Your task to perform on an android device: We want to see brief details for the suggested flight .
Image 0: 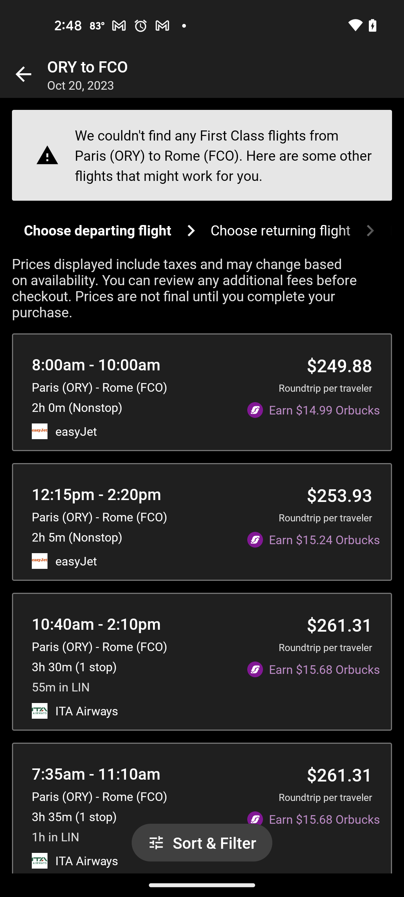
Click on the first suggested flight
Step 0: click (202, 392)
Image 1: 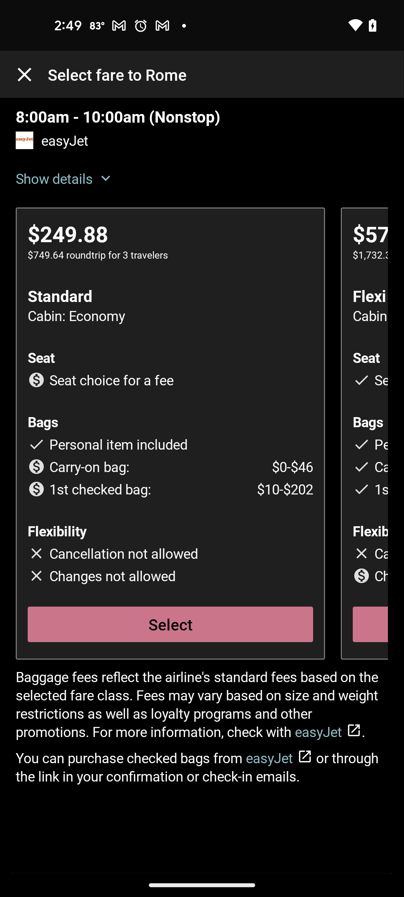
Click on the Select button
Step 1: click (171, 624)
Image 2: 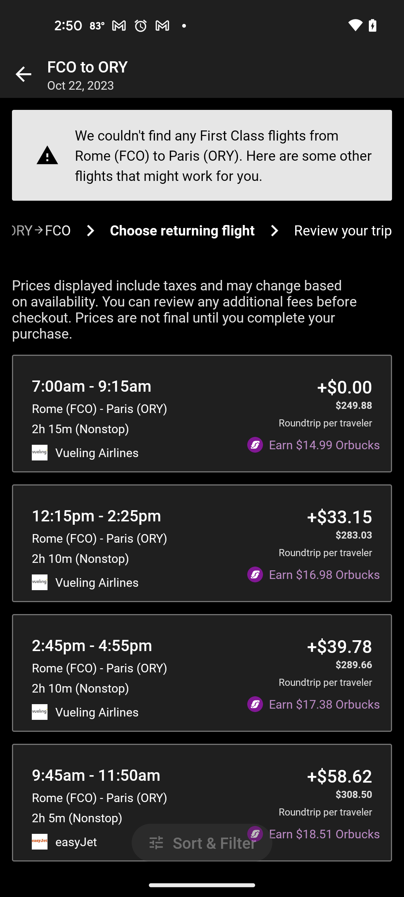
Click on the flight from 7 am to 9:15 am
Step 2: click (202, 413)
Image 3: 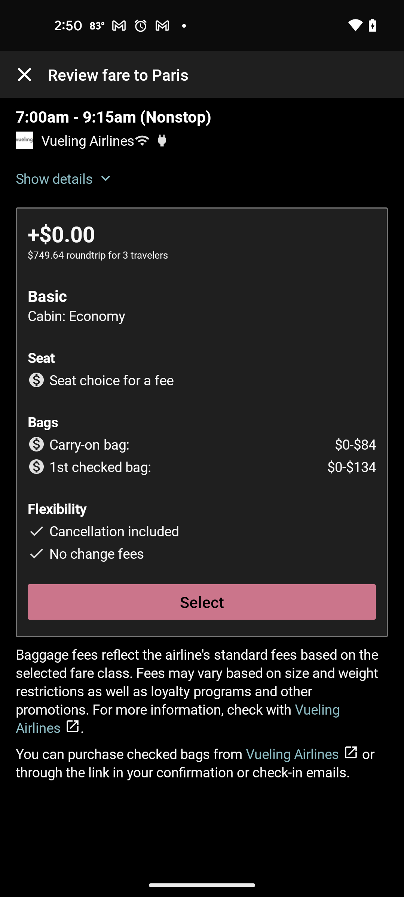
Click on the Select button
Step 3: click (202, 602)
Image 4: 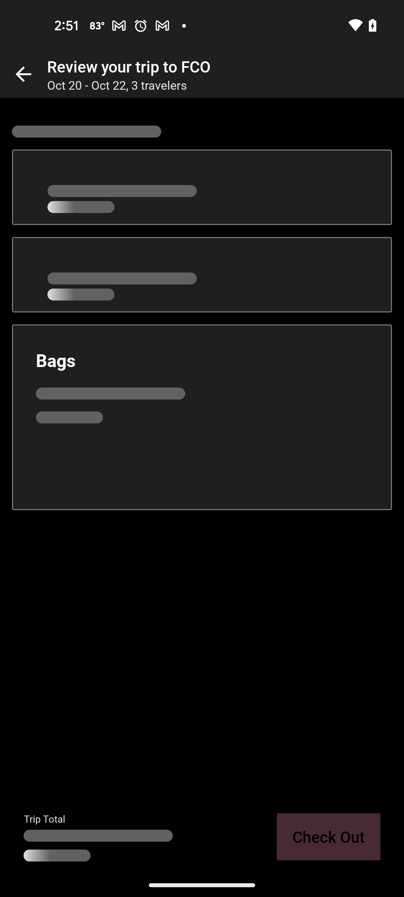
Click on the Select button
Step 4: wait
Image 5: 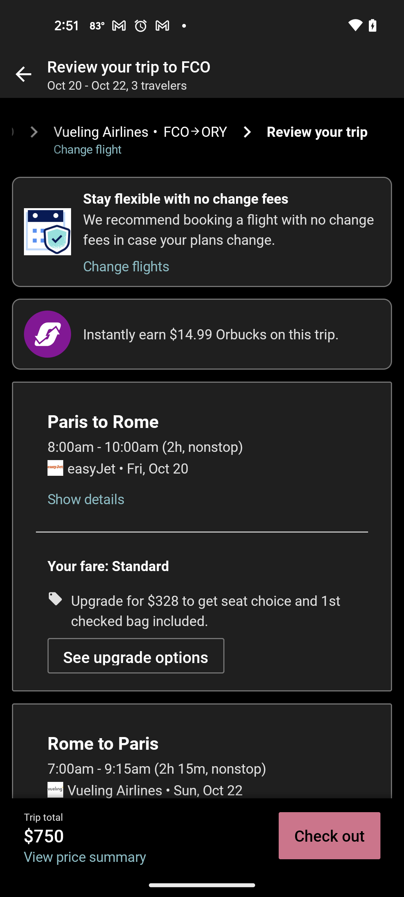
Scroll down to view more
Step 5: scroll down
Image 6: 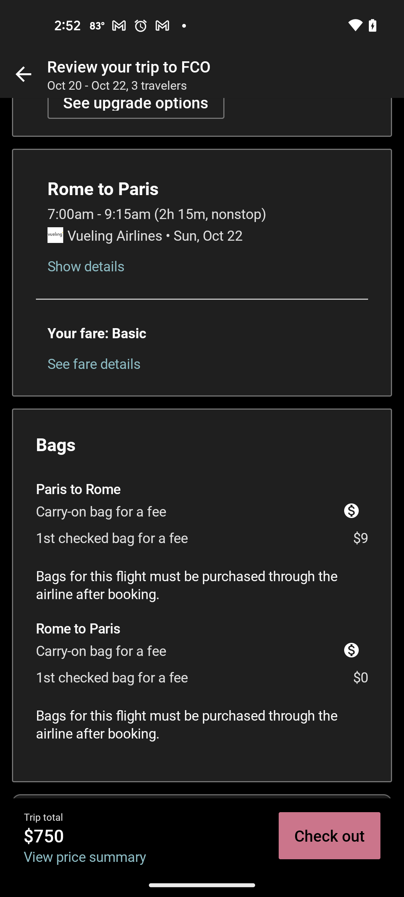
Scroll down to view more
Step 6: scroll down